Your task to perform on an android device: Open the setting and change the holiday color to cobalt.
Image 1: 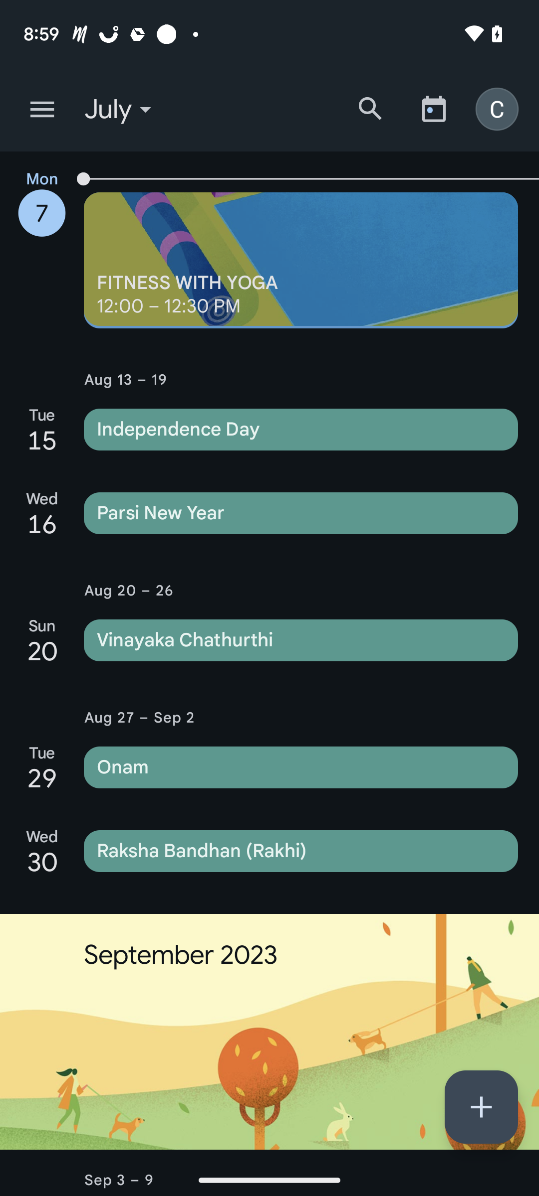
Click on the three lines at the top left corner of the screen.
Step 1: click (42, 109)
Image 2: 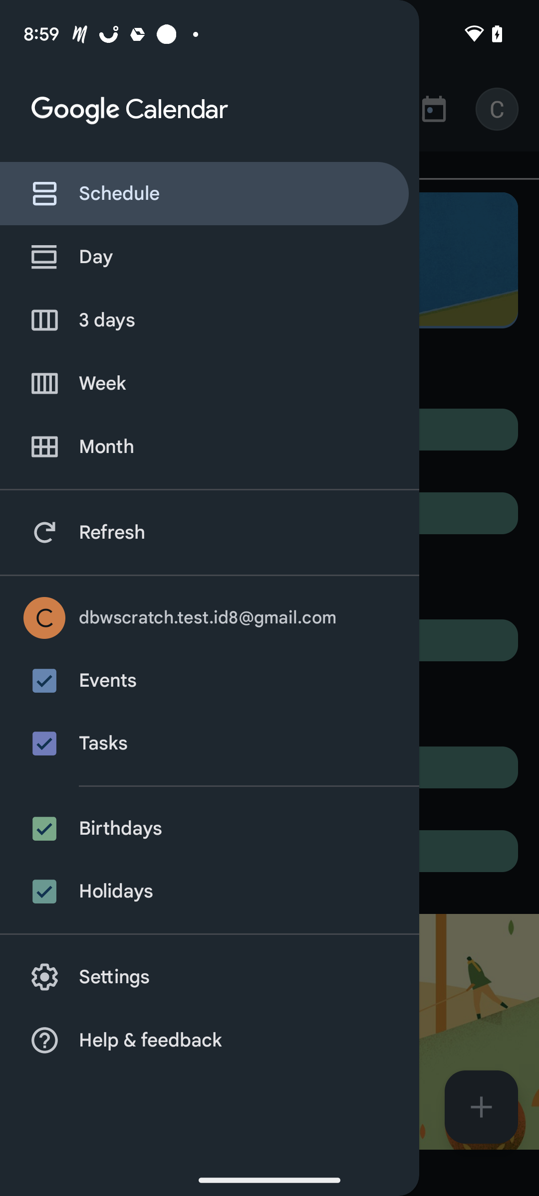
Click on the second-last option, Settings.
Step 2: click (210, 977)
Image 3: 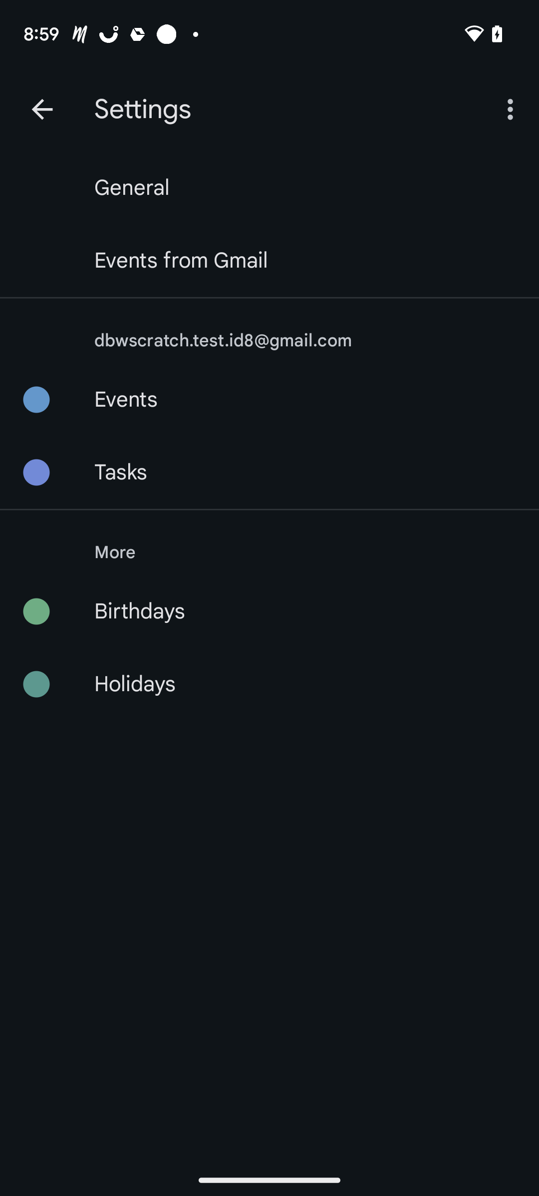
Click on the last option, "holidays.
Step 3: click (223, 692)
Image 4: 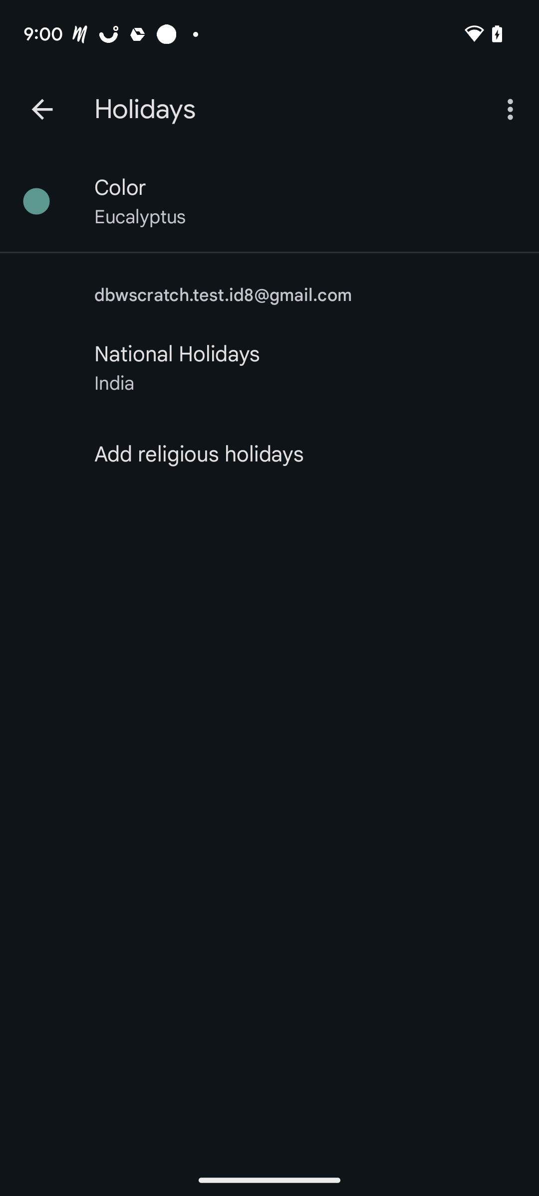
Click on the first color option.
Step 4: click (140, 217)
Image 5: 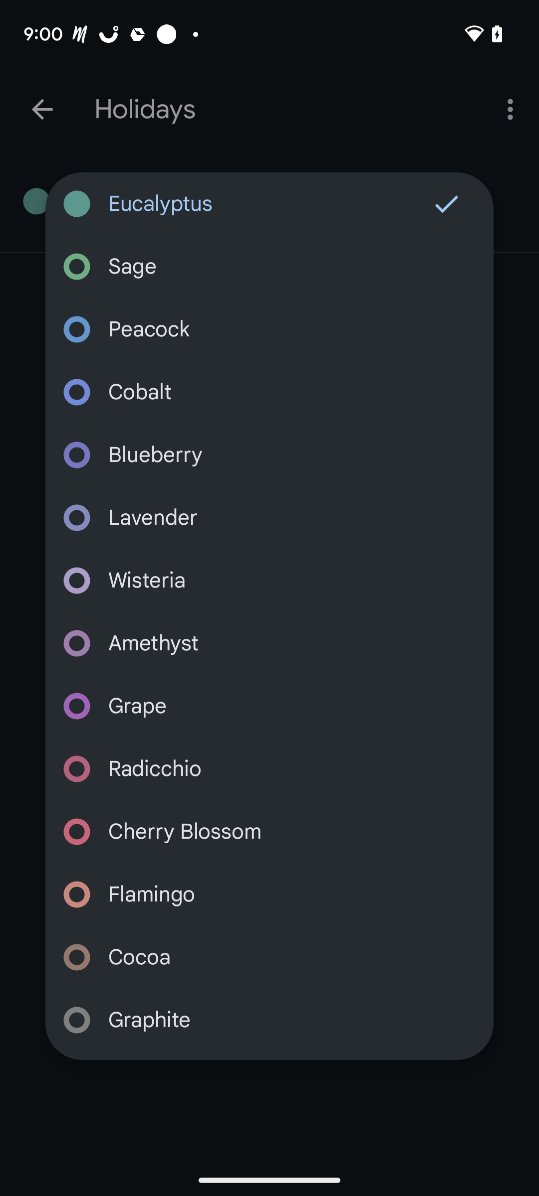
Change the color to cobalt.
Step 5: click (78, 399)